Your task to perform on an android device: Open the 1Weather app,Go to the setting and enable Live weather along with Warning & Alerts
Image 0: 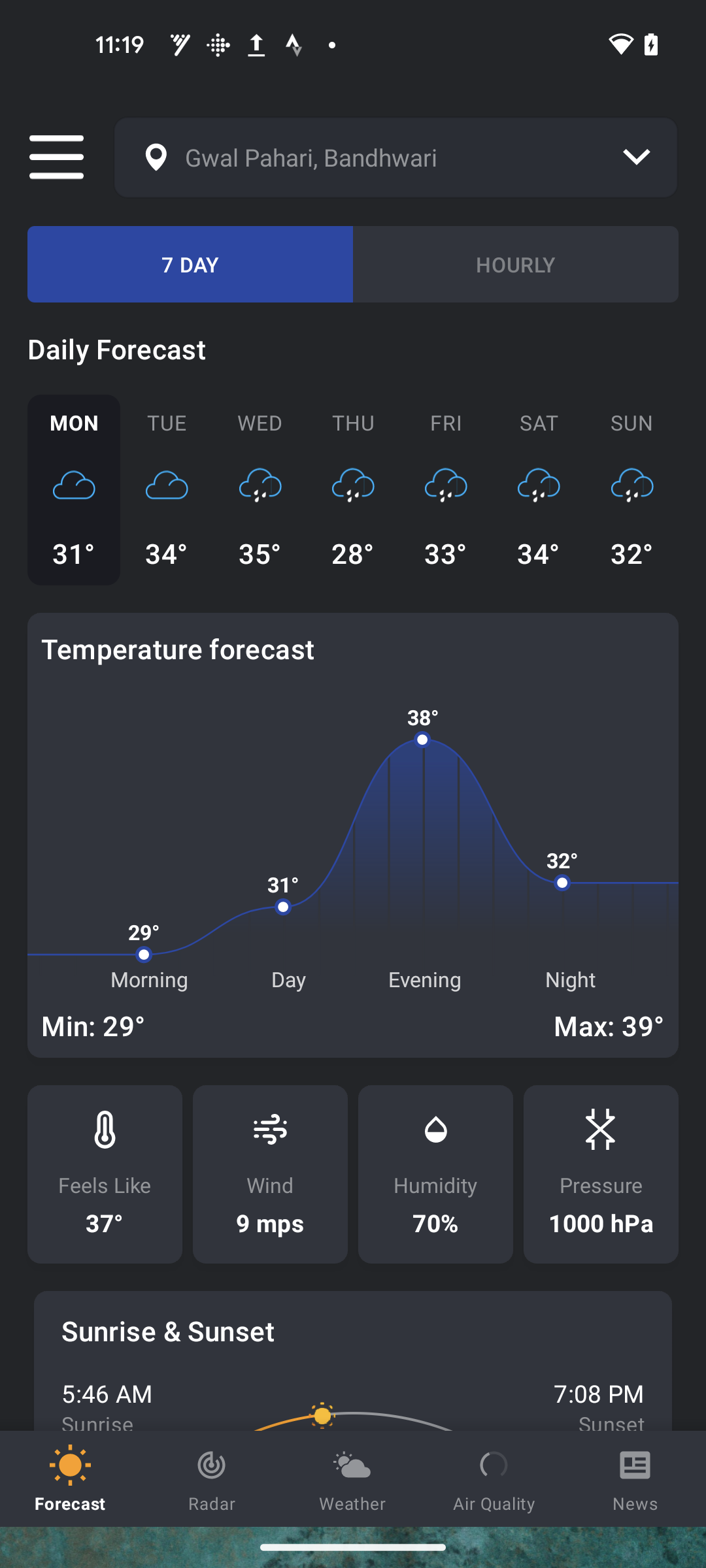
Open the 1Weather app
Step 0: open app "1Weather"
Image 1: 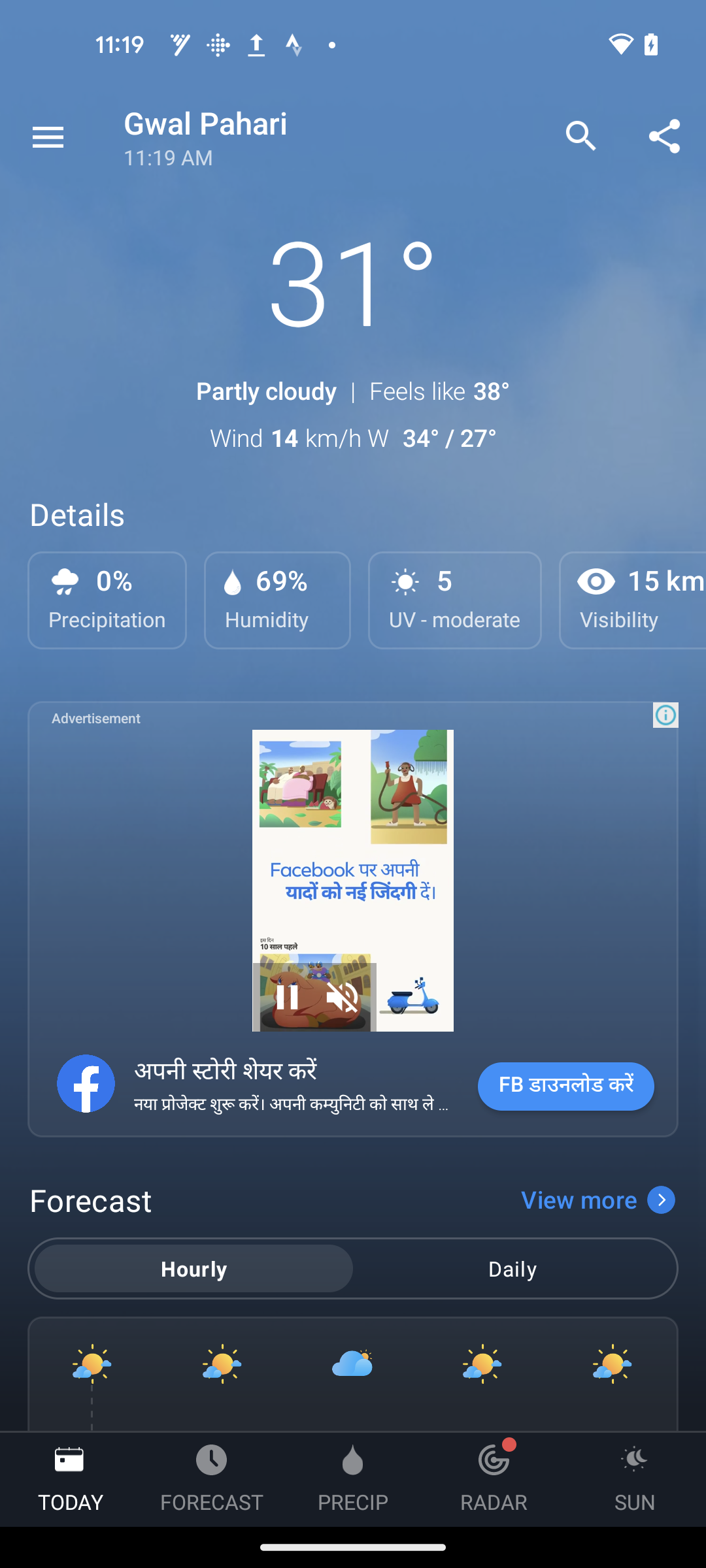
Click on the Menu icon at the top left corner of the screen
Step 1: click (48, 137)
Image 2: 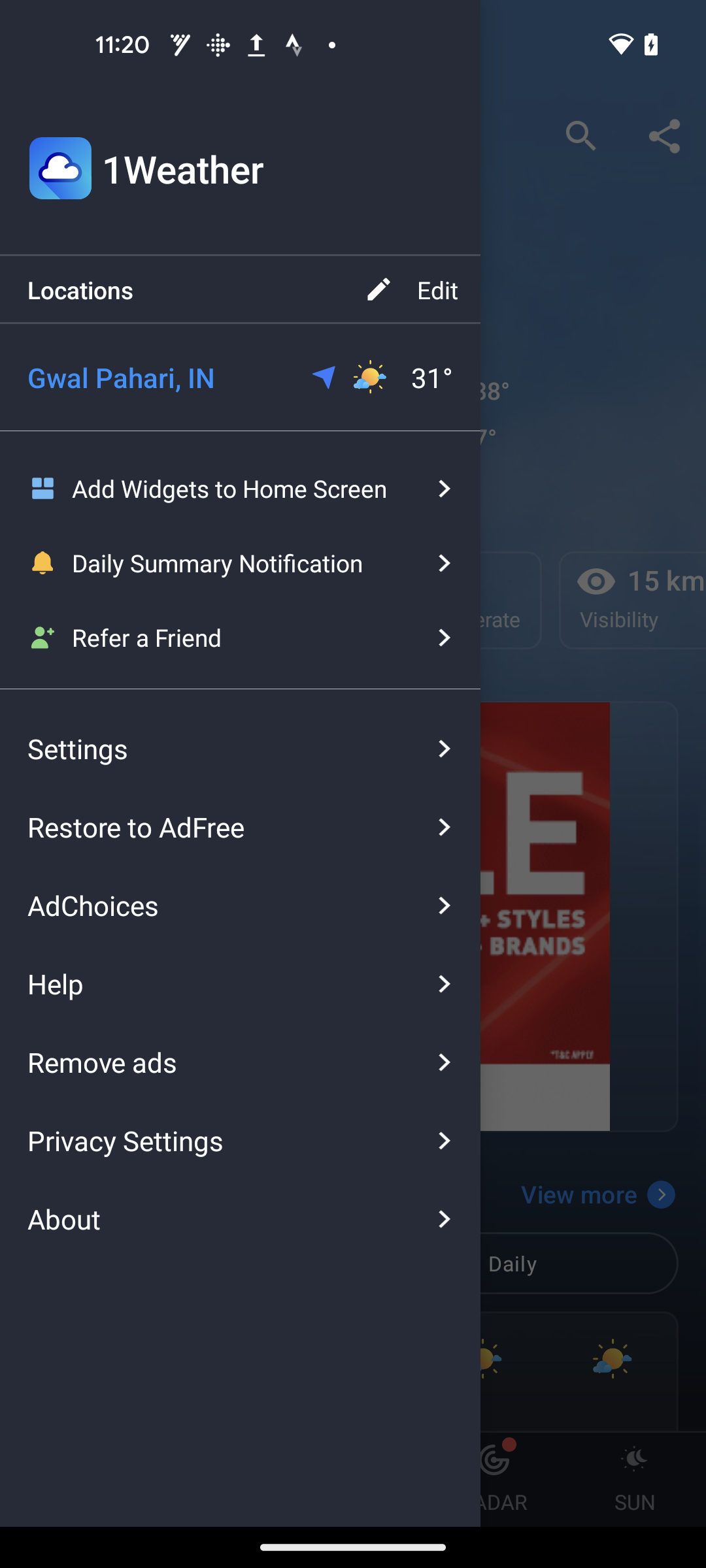
Click on the Settings
Step 2: click (225, 748)
Image 3: 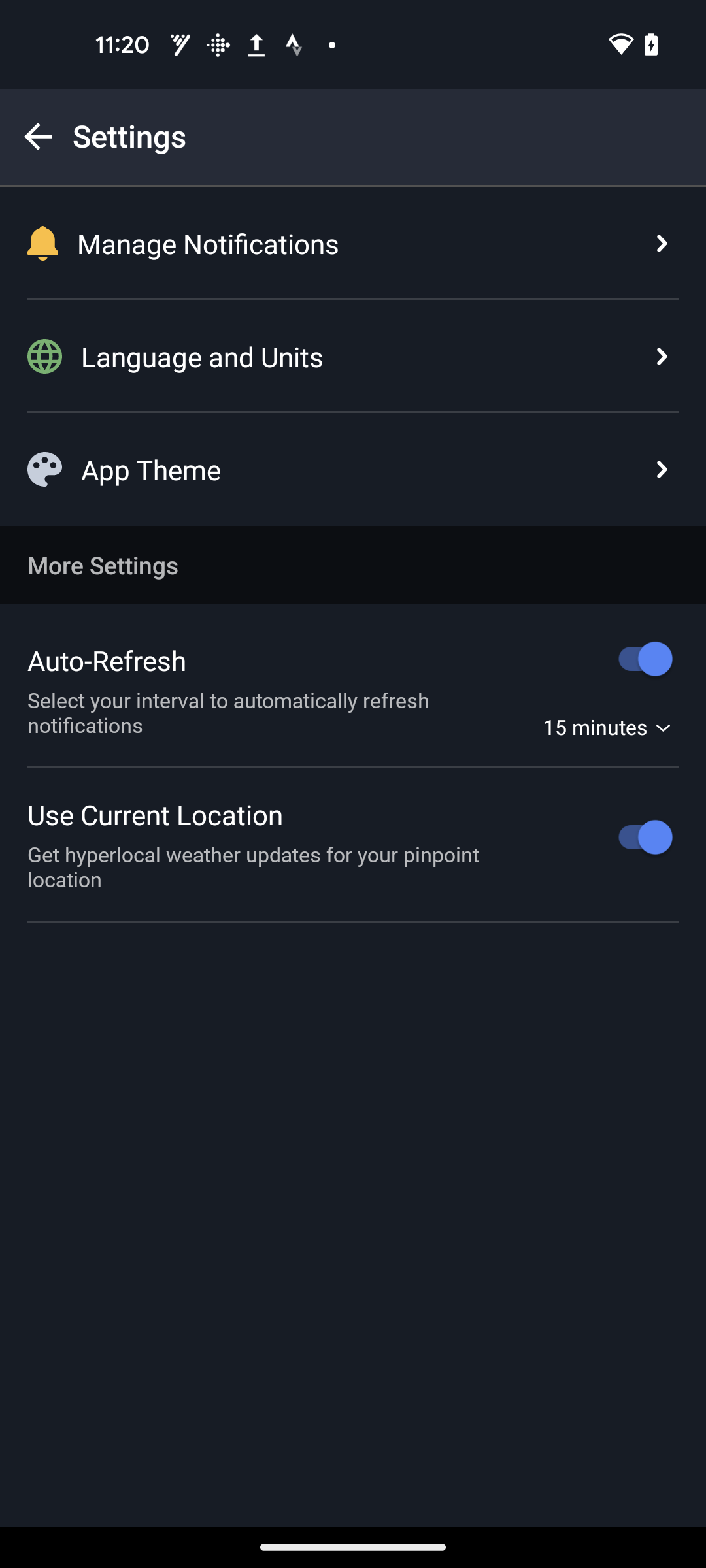
Click on the Manage Notification
Step 3: click (328, 243)
Image 4: 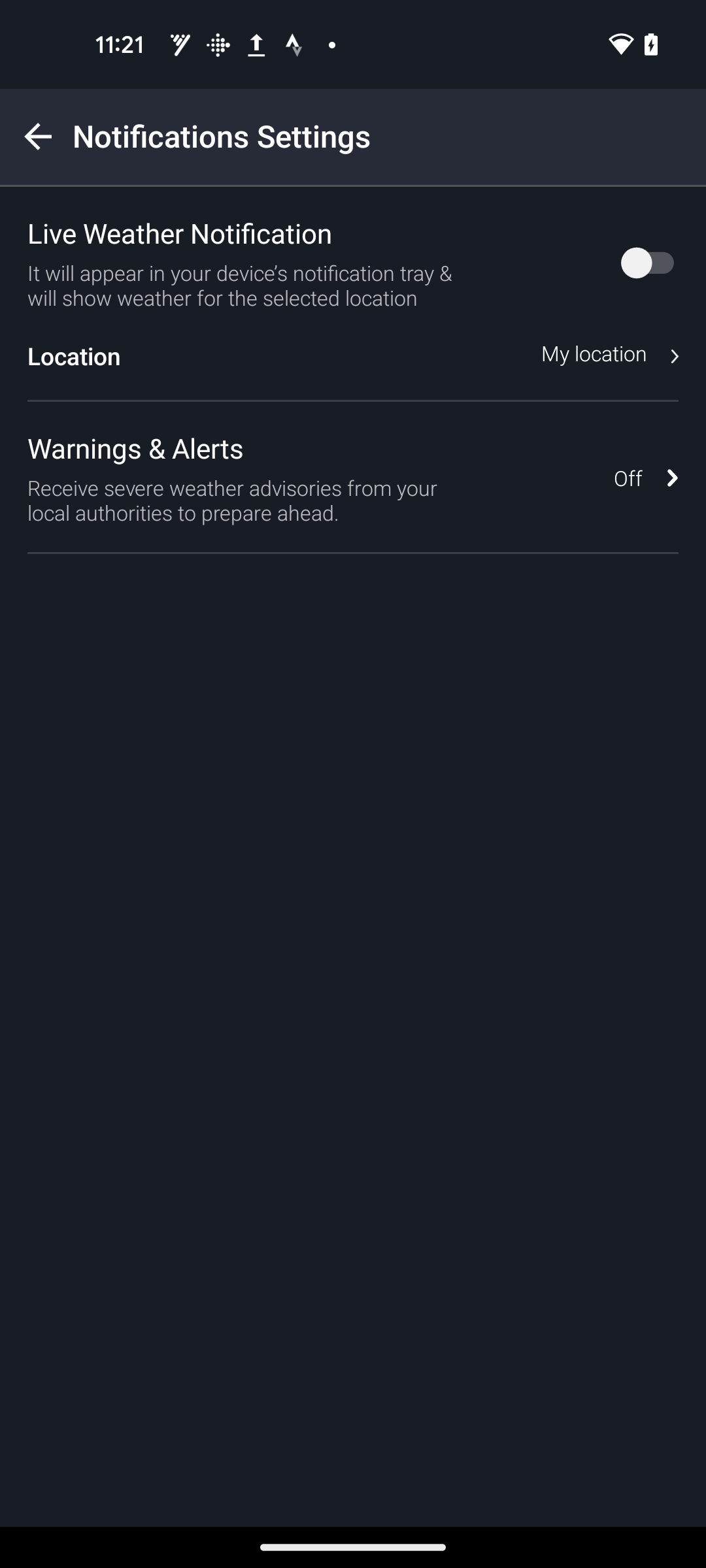
Swipe right at the bar in front of the Live Weather Notification
Step 4: scroll left
Image 5: 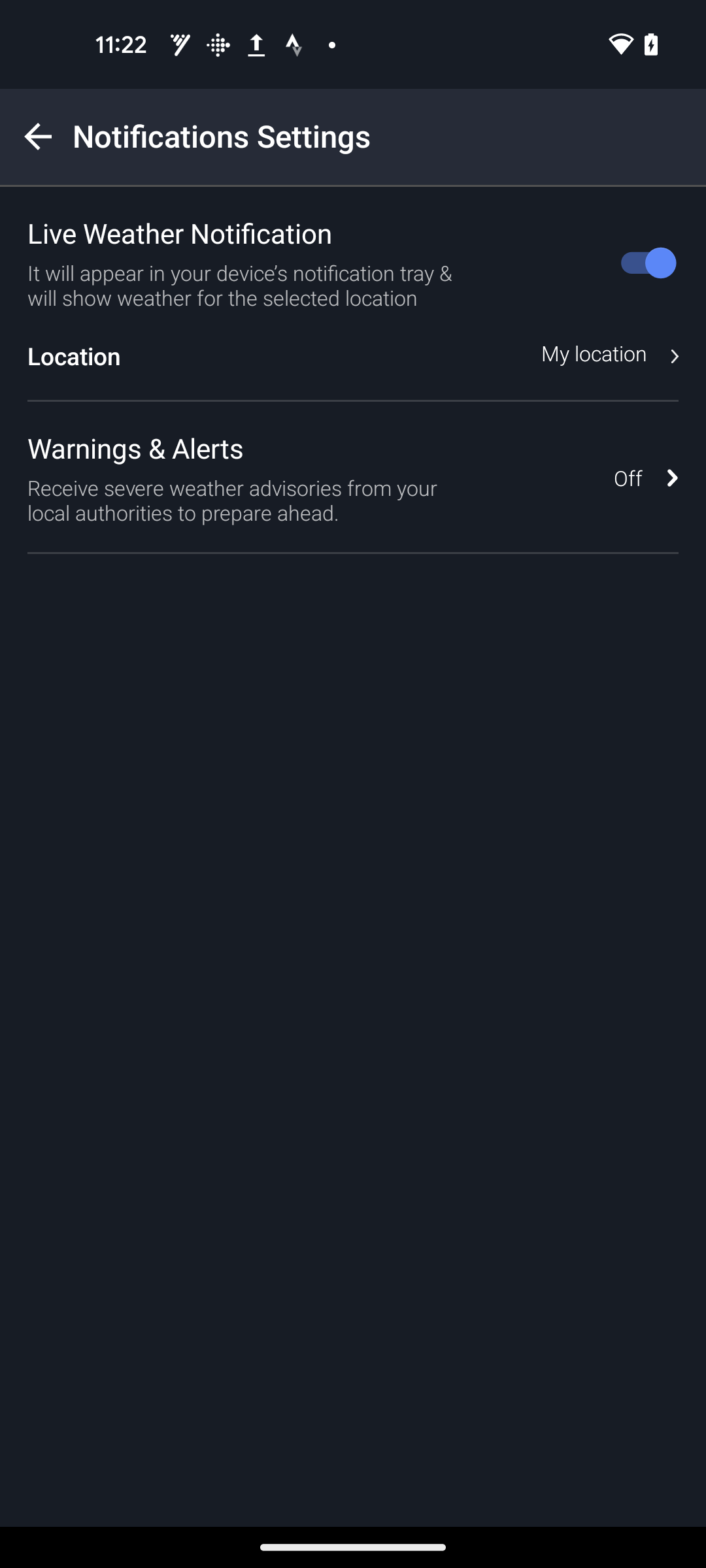
Click on the Off in the front of Warnings and Alerts
Step 5: click (628, 478)
Image 6: 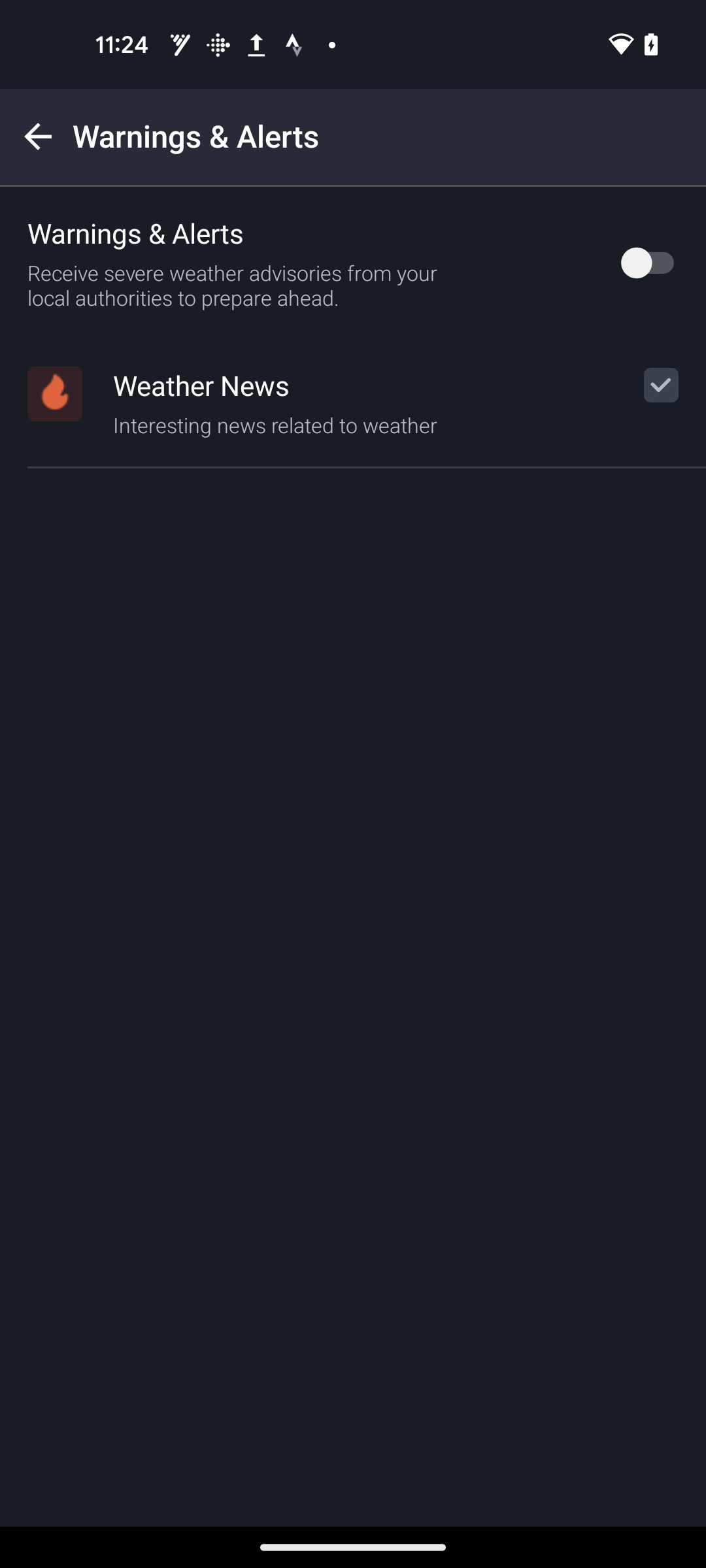
Swipe right at the bar in the front of Warnings & Alerts
Step 6: scroll left